Your task to perform on an android device: I want to view the Notmilk product on my Safeway app.
Image 0: 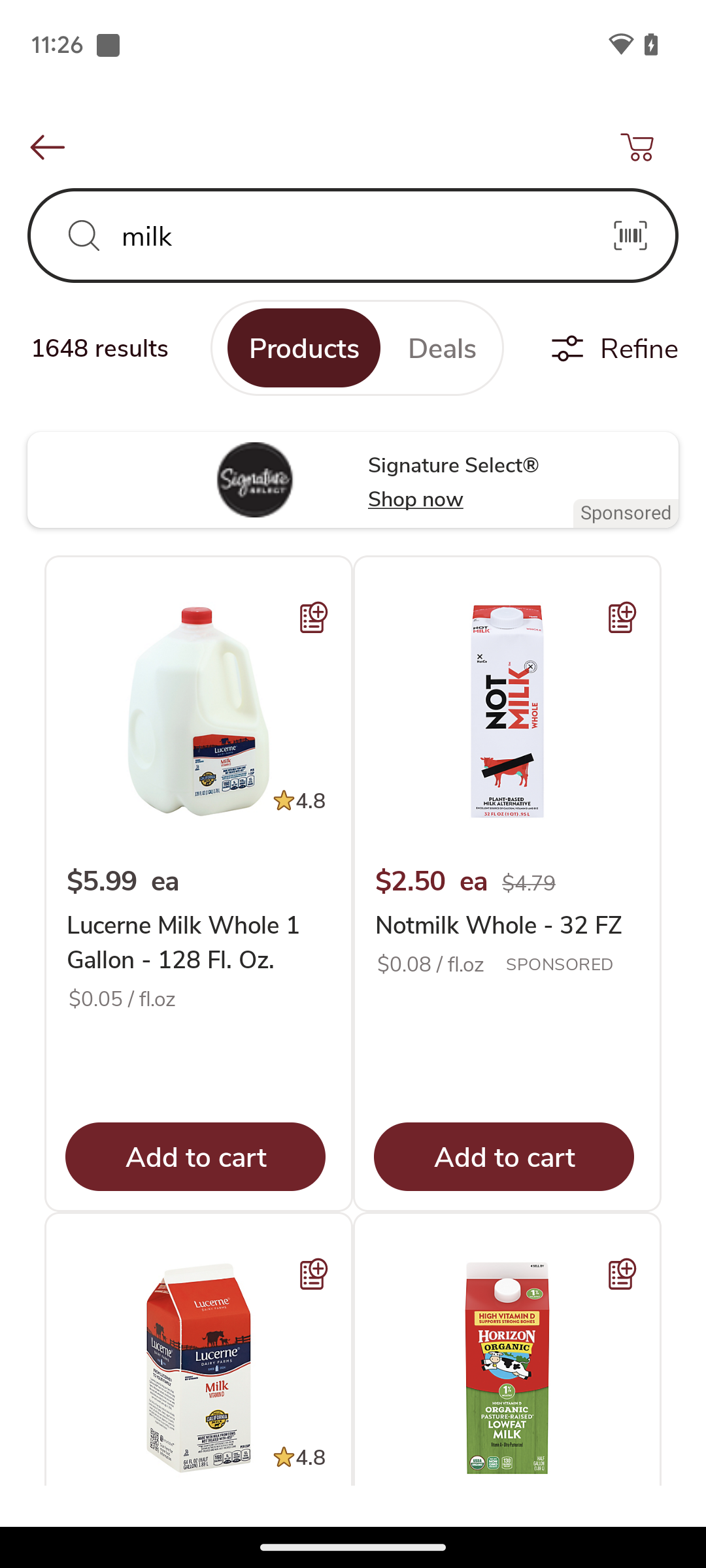
Click on the Notmilk on the screen.
Step 0: click (507, 883)
Image 1: 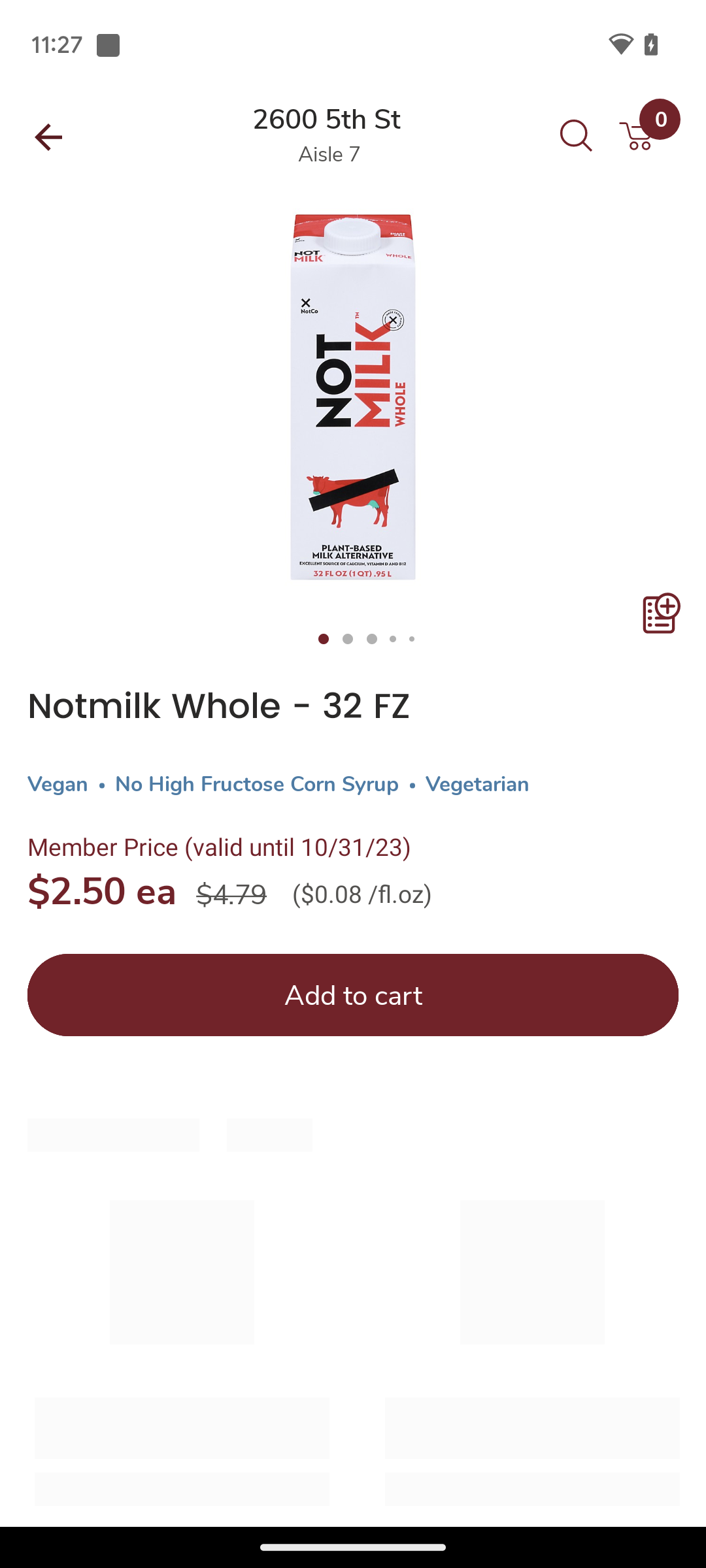
Swipe up on the screen.
Step 1: scroll down
Image 2: 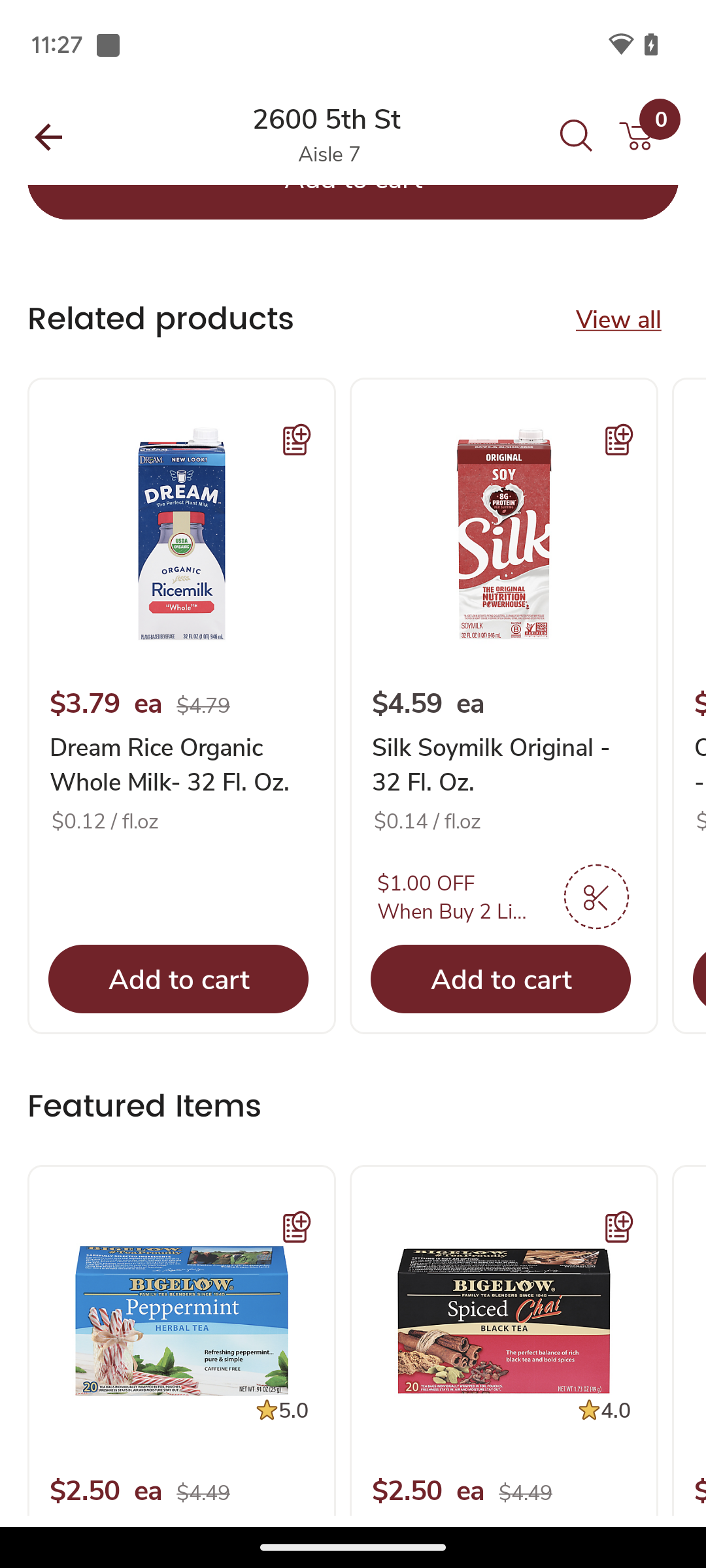
Swipe up on the screen.
Step 2: scroll down
Image 3: 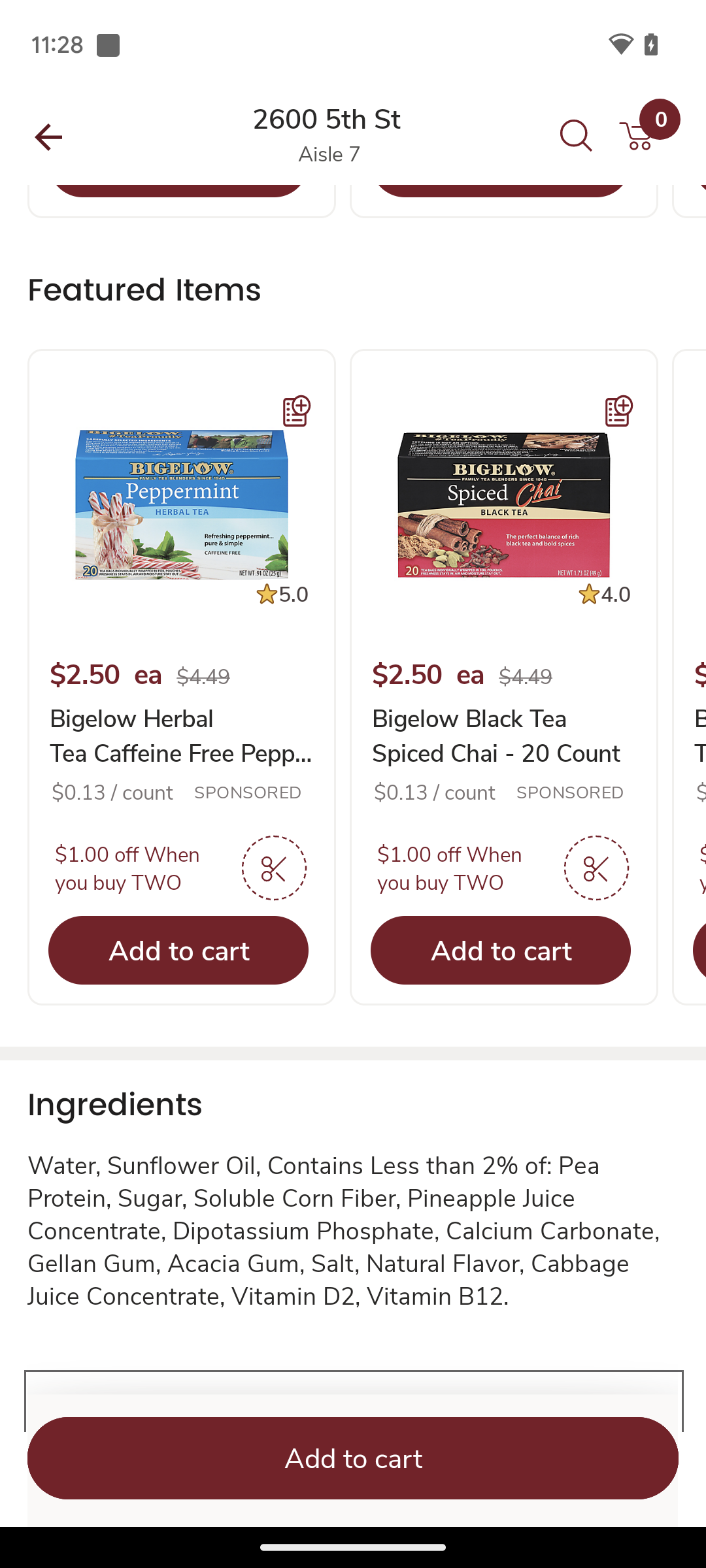
Swipe up on the screen.
Step 3: scroll down